Your task to perform on an android device: I want to earn awards on Duolingo.
Image 0: 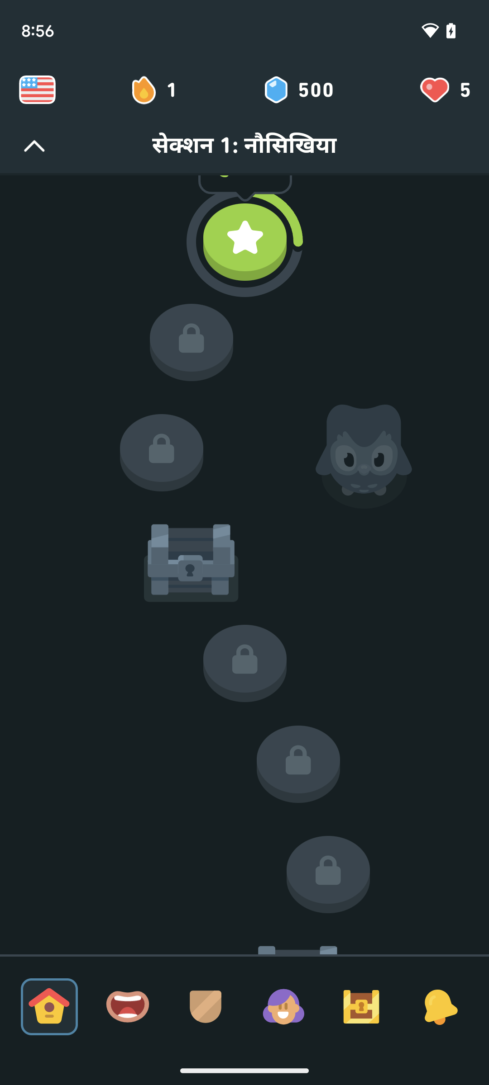
Tap on the arrow at the top of the screen.
Step 0: click (31, 145)